Your task to perform on an android device: In order to increase my knowledge about the currency exchange rates,I want to know the history of GBP to EUR exchange rates for the last five years.
Image 0: 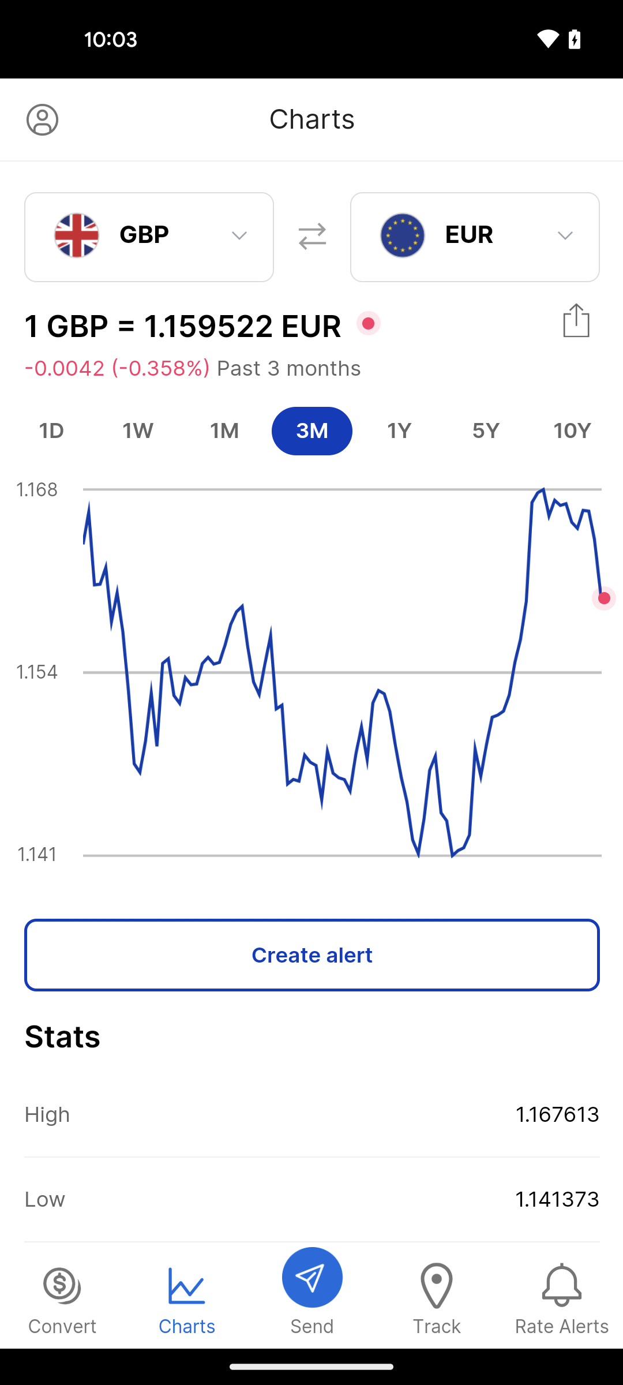
Tap on the 5Y option above the chart
Step 0: click (485, 431)